Your task to perform on an android device: I am visiting Glamis Castle. Get the traffic updates for the same for fast travel in the maps app.
Image 0: 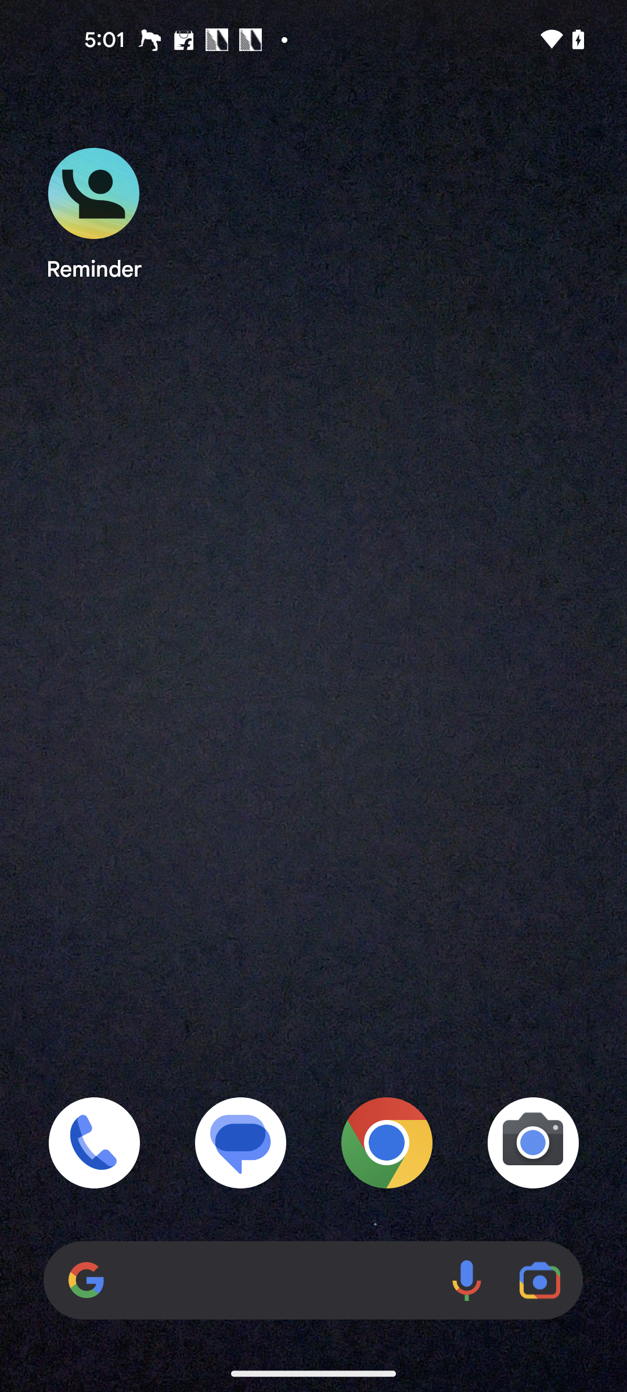
Open the Maps app
Step 0: open app "Maps"
Image 1: 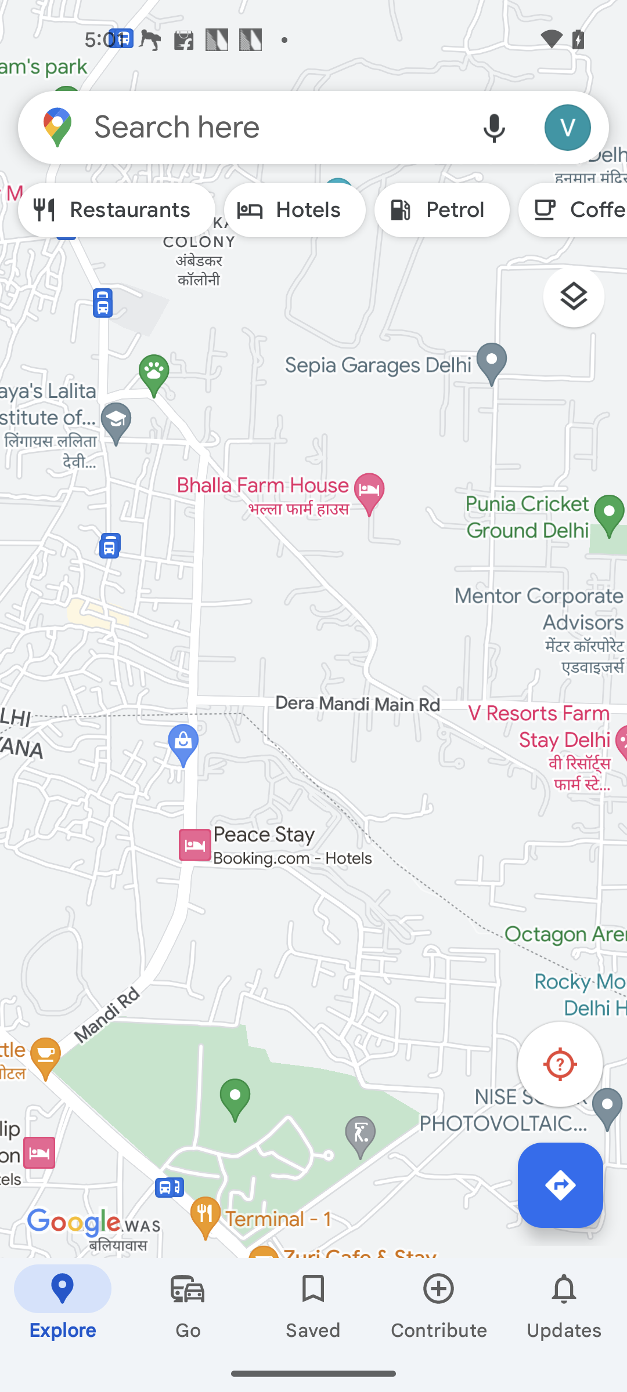
Go to the Search bar at the top of the screen
Step 1: click (276, 127)
Image 2: 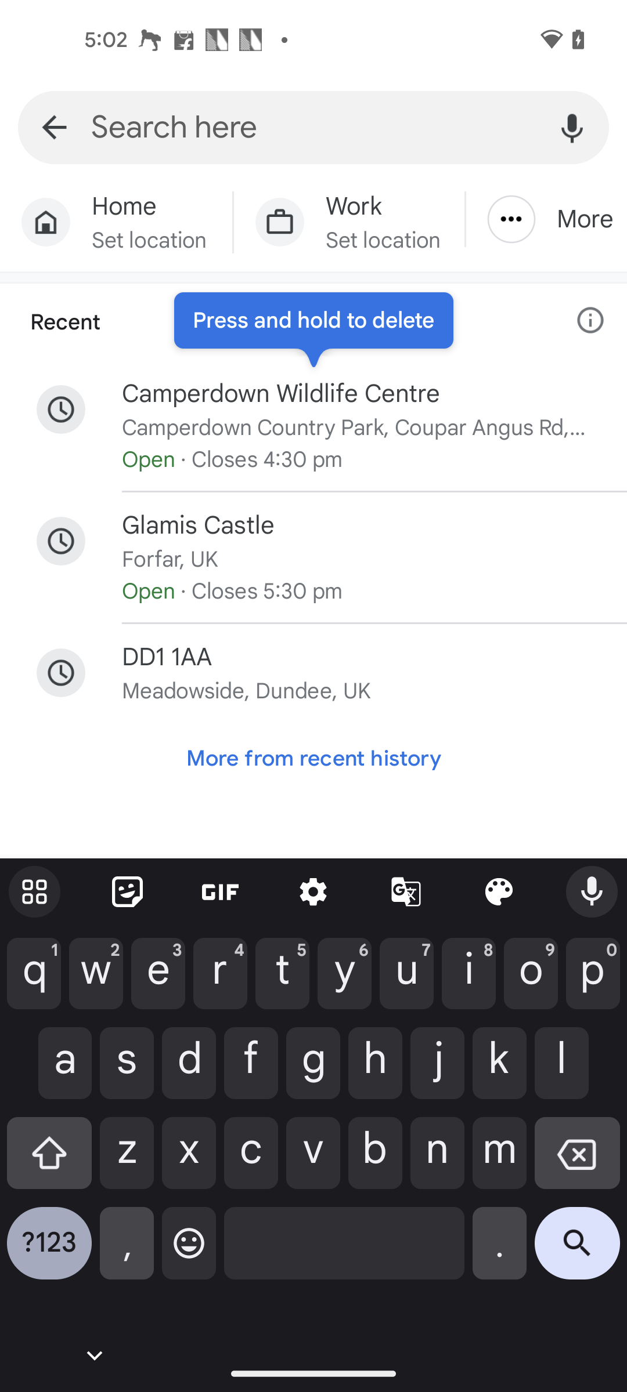
Type Glamis Castle in the search bar
Step 2: type "Glamis Castle"
Image 3: 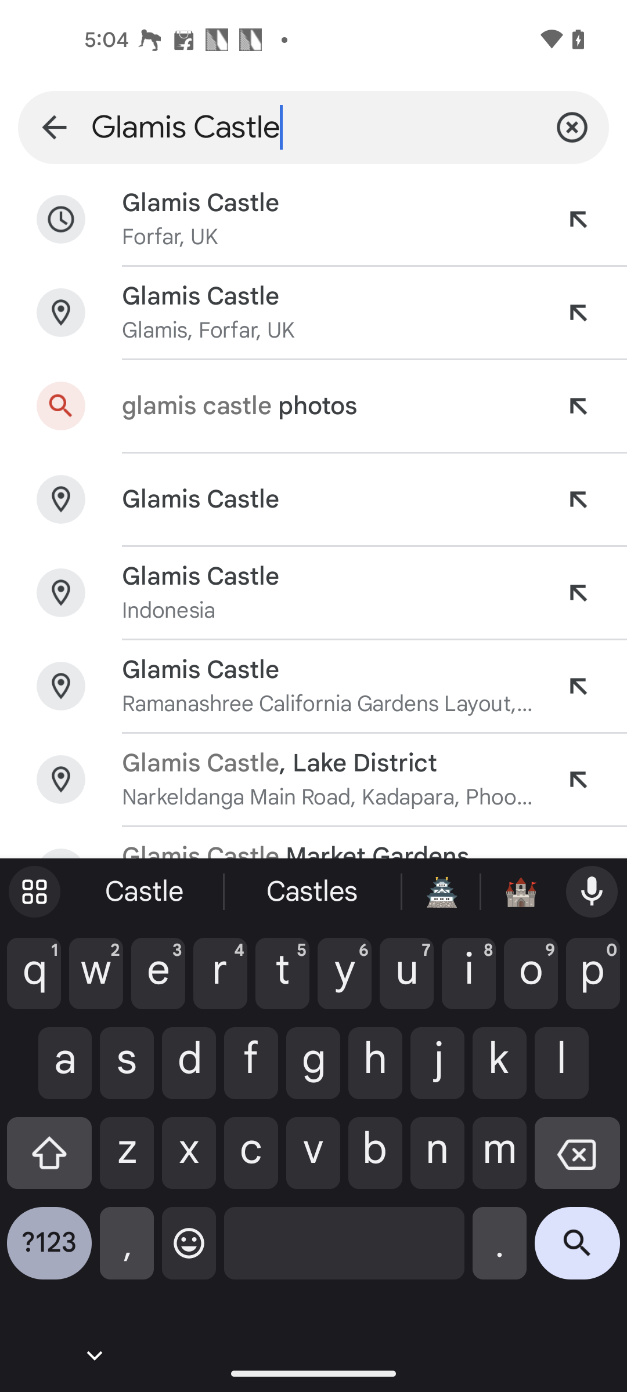
Click on the search button in the keyboard
Step 3: click (577, 1252)
Image 4: 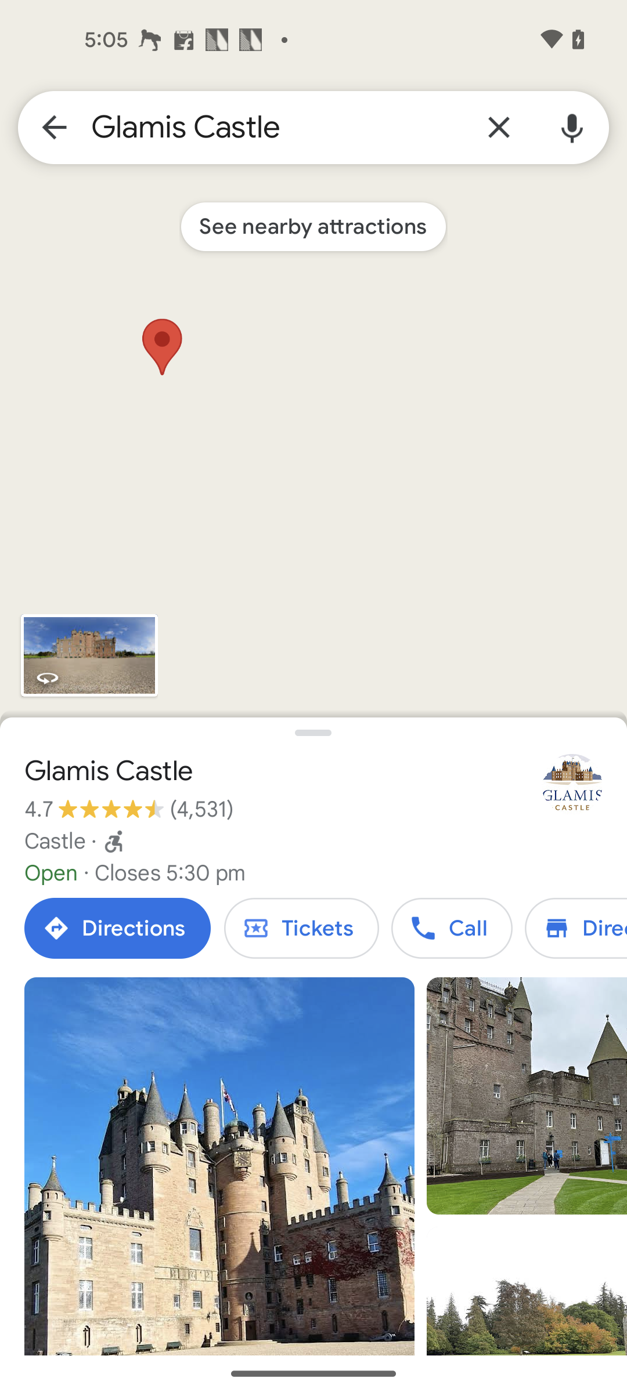
Click on the Directions button of the Glamis Castle
Step 4: click (117, 928)
Image 5: 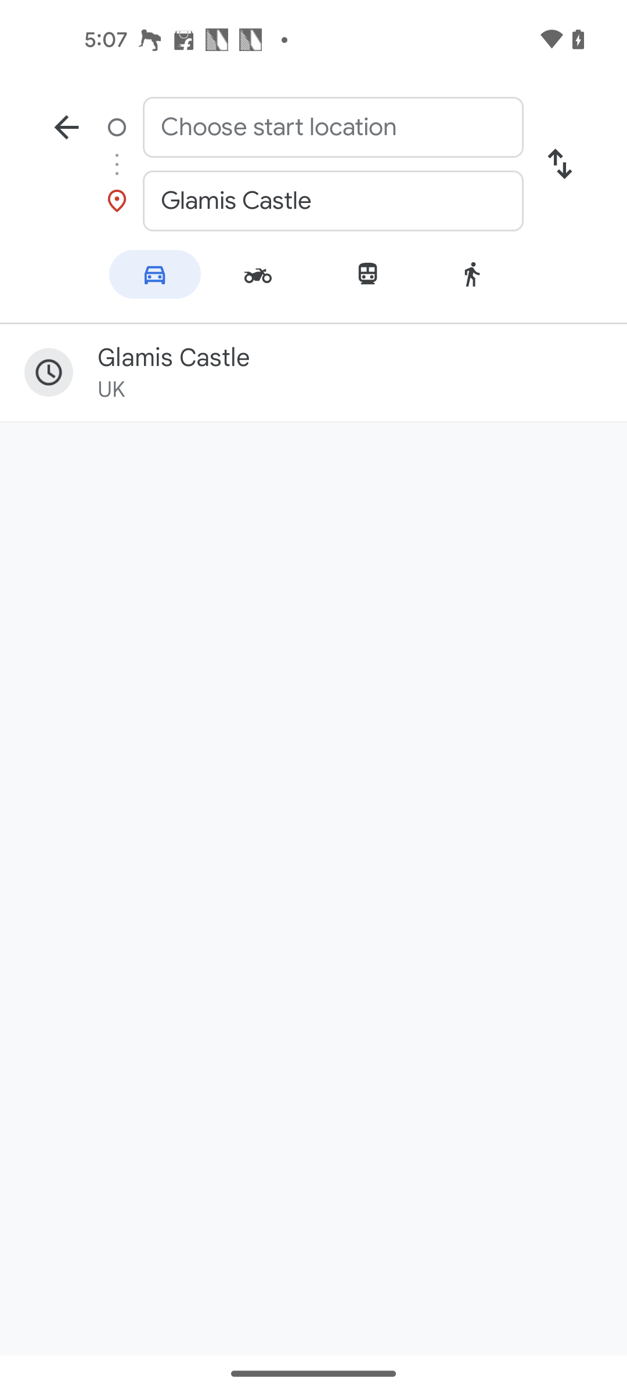
Click on the Start location point
Step 5: click (333, 127)
Image 7: 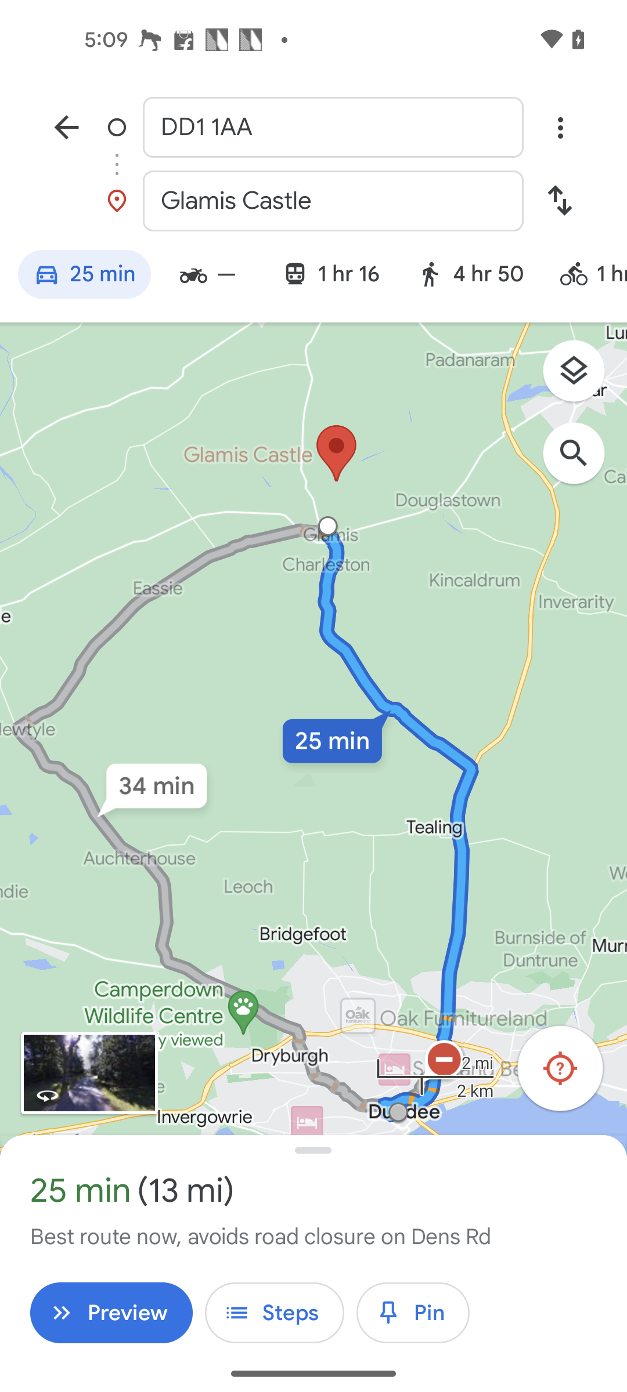
Click on the Layers button
Step 7: click (582, 377)
Image 8: 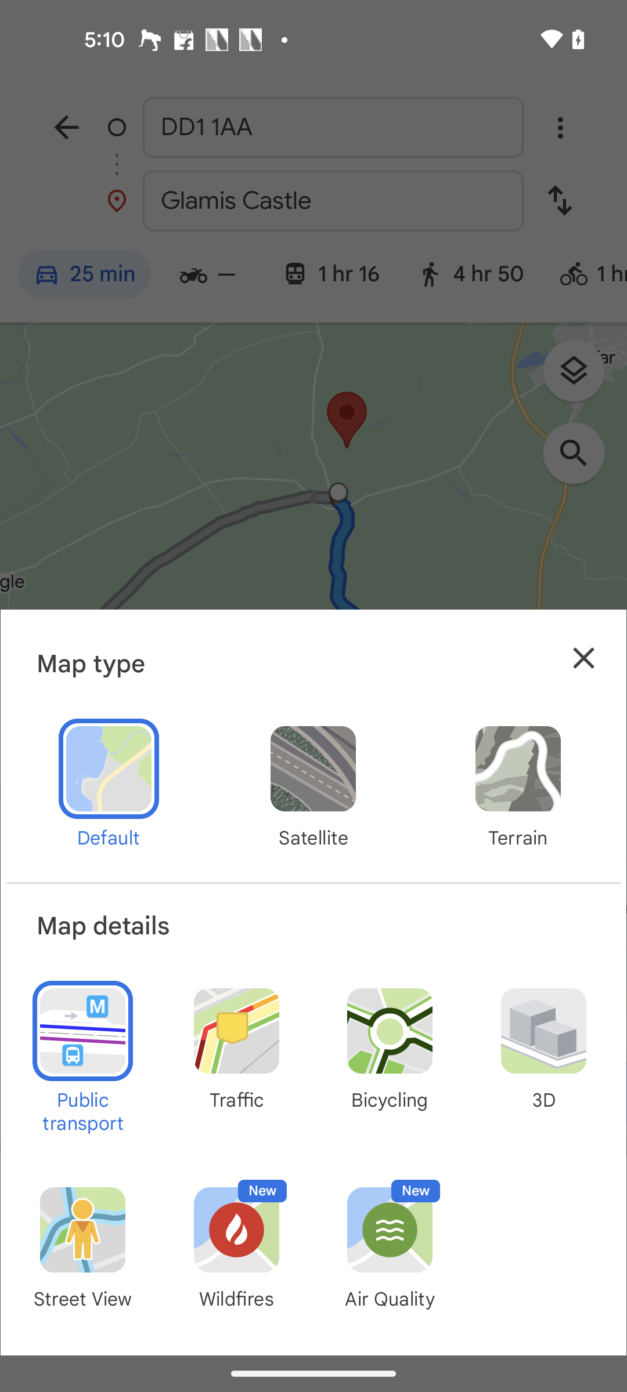
Select Traffic from Map details
Step 8: click (236, 1047)
Image 9: 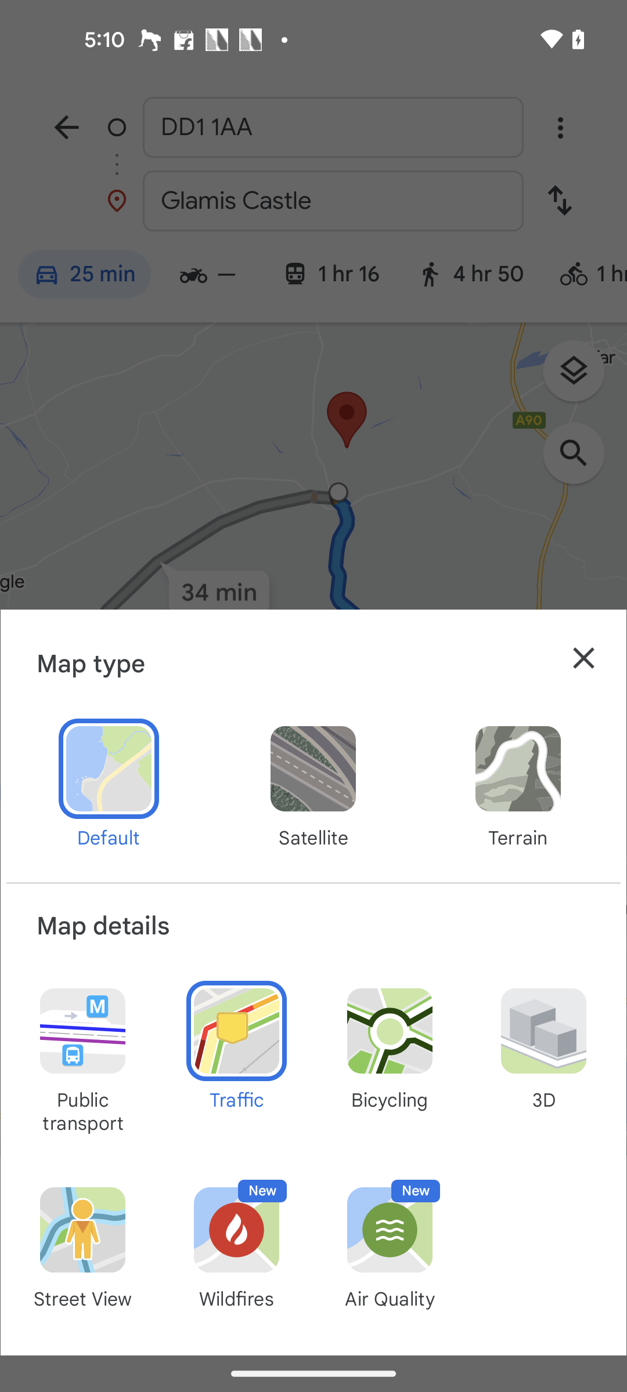
Close the pop up
Step 9: click (583, 658)